Your task to perform on an android device: Open Puma app and search for Mayze Classic Women's Sneakers.
Image 0: 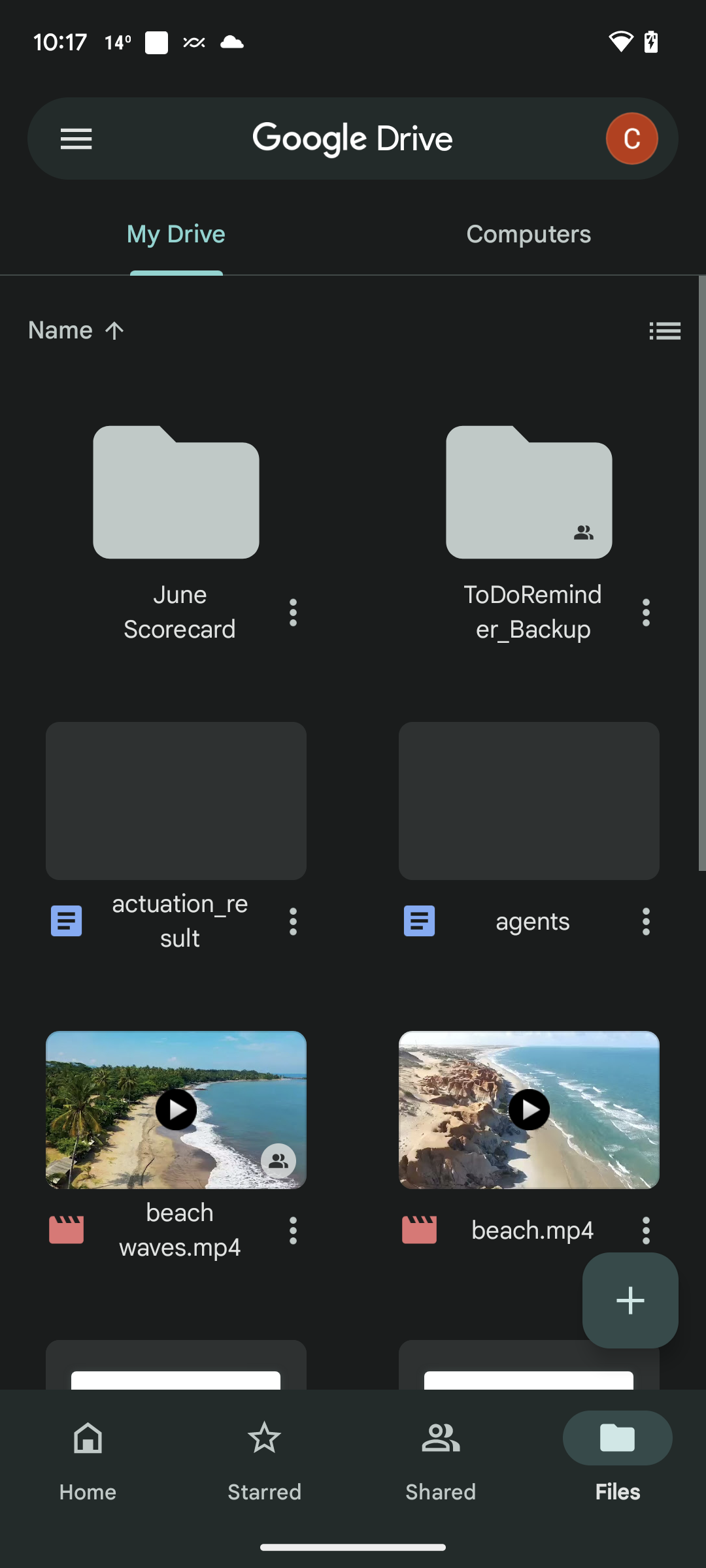
Open Puma app
Step 0: open app "PUMA"
Image 1: 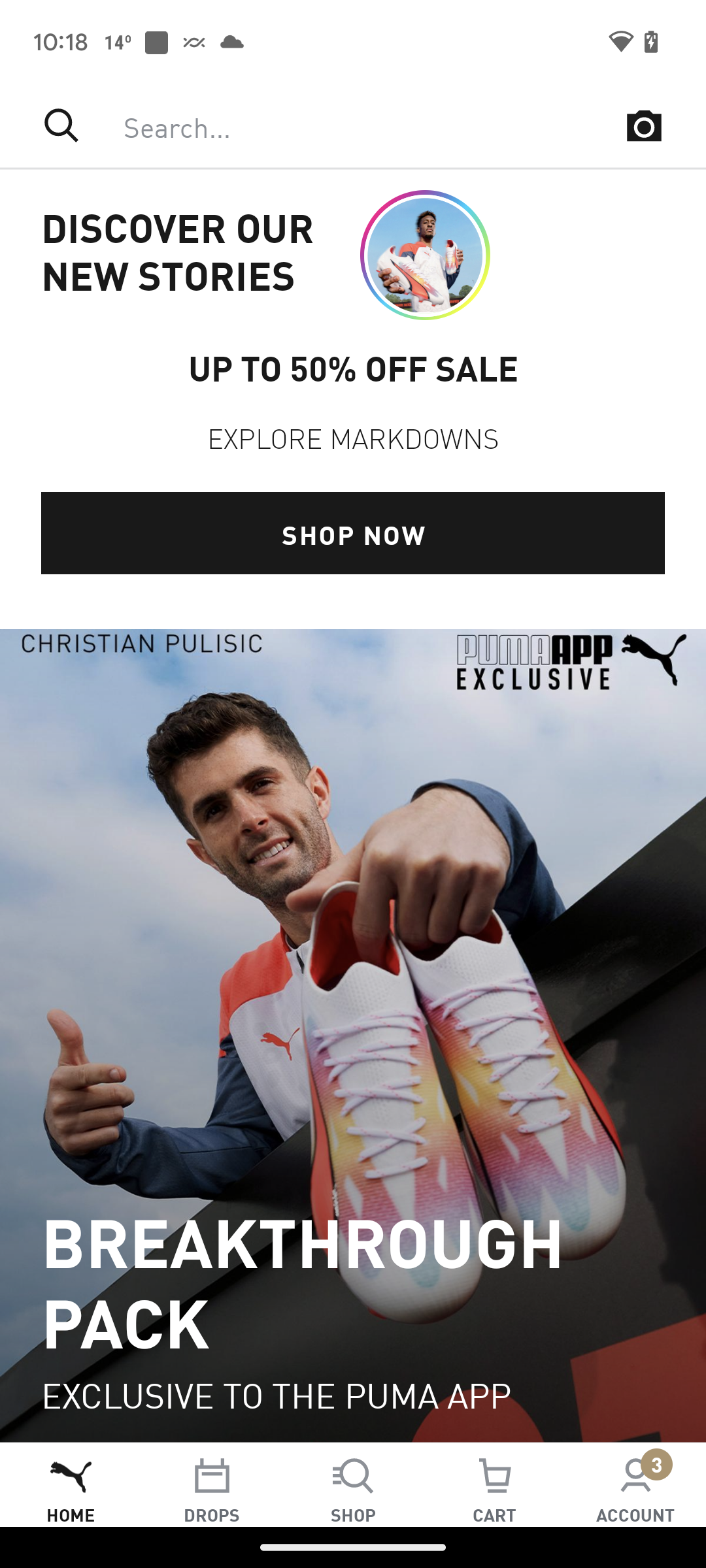
Click on the search bar at the top of the screen
Step 1: click (344, 125)
Image 2: 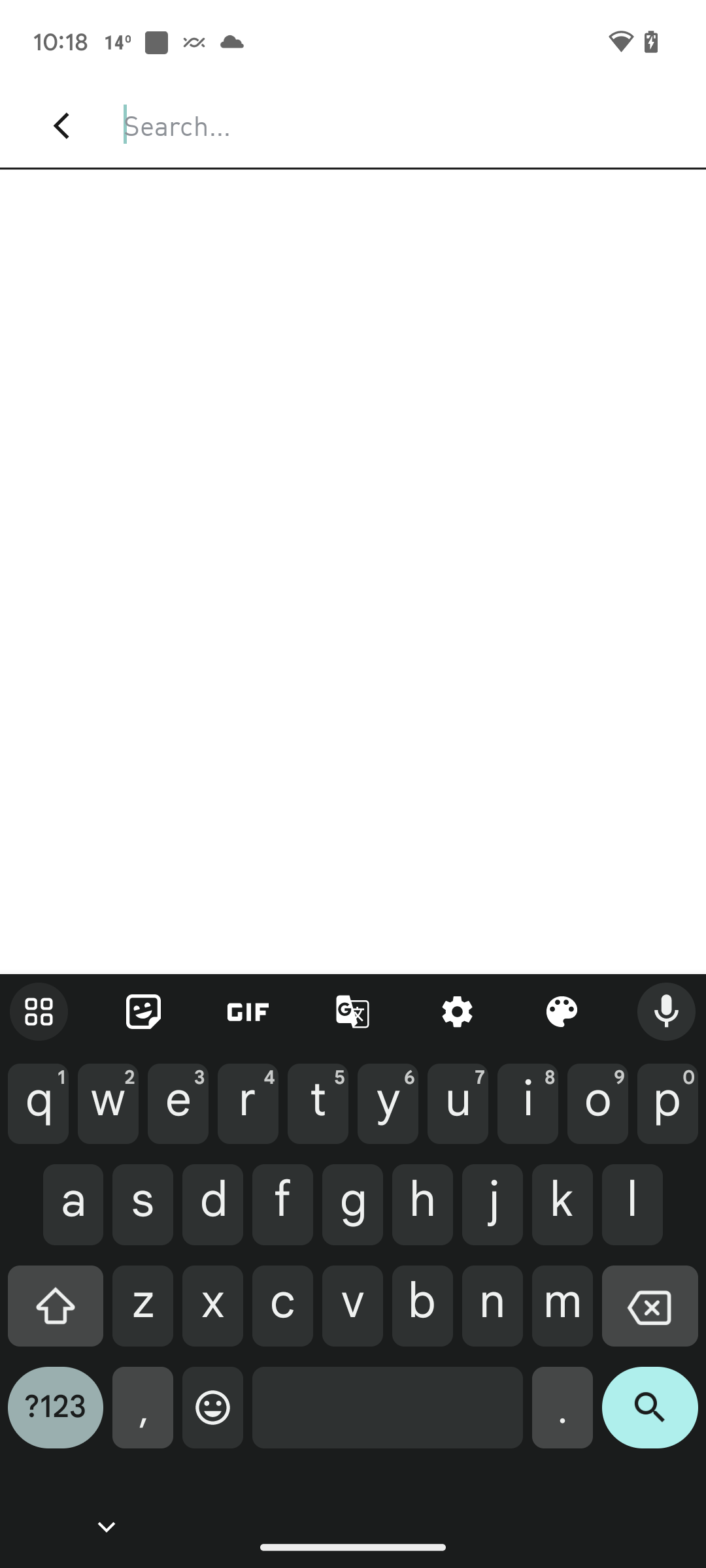
Search for Mayze Classic Women's Sneakers
Step 2: type "Mayze Classic Women's Sneakers"
Image 3: 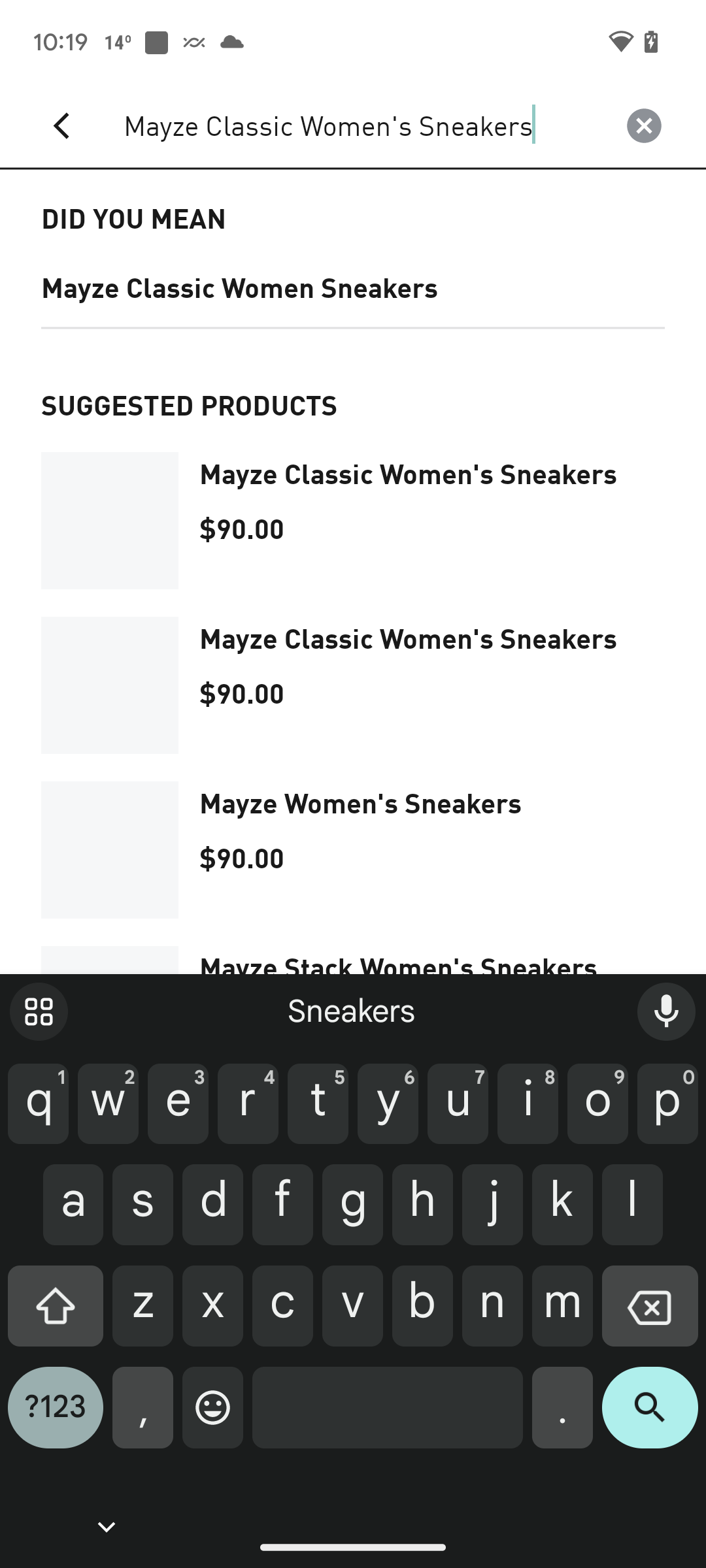
Click on the search icon on the keyboard.
Step 3: click (650, 1418)
Image 4: 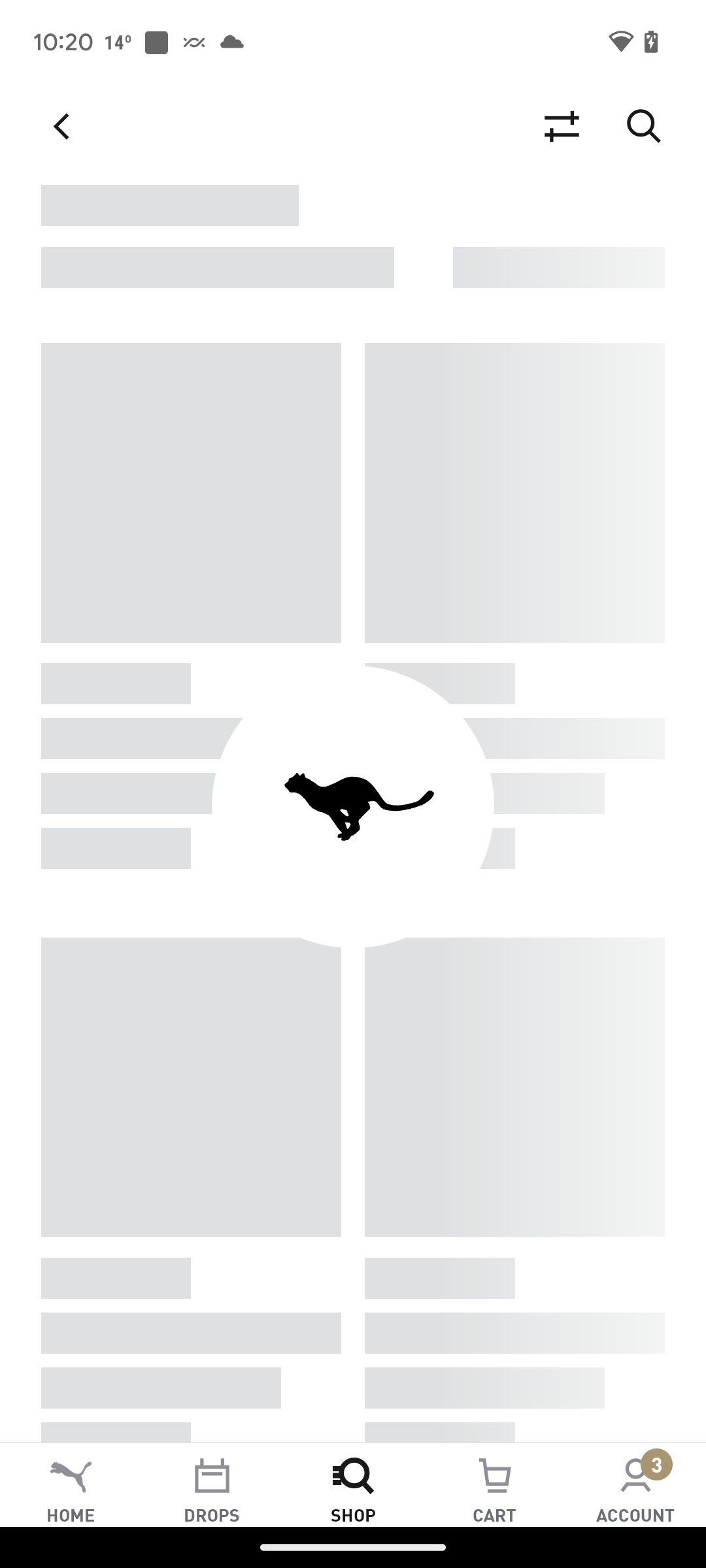
Click on the search icon on the keyboard.
Step 4: wait